Your task to perform on an android device: I want to share the Movie name of my favourite movie All about eve audio to my friend Naomi  Rousseau on her Gmail id naomi.rousseau@example.com
Image 0: 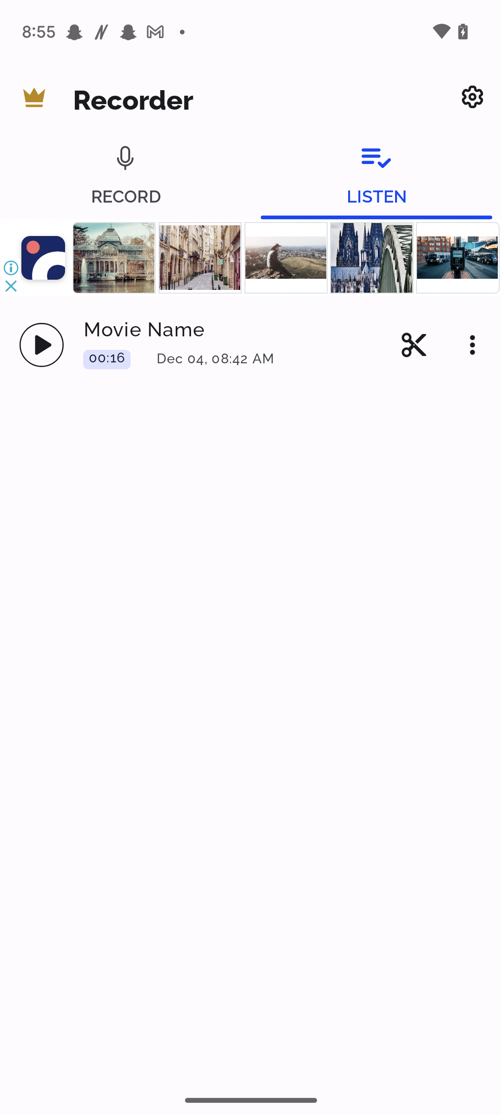
Click on the menu bar of Movie name recording 
Step 0: click (469, 338)
Image 1: 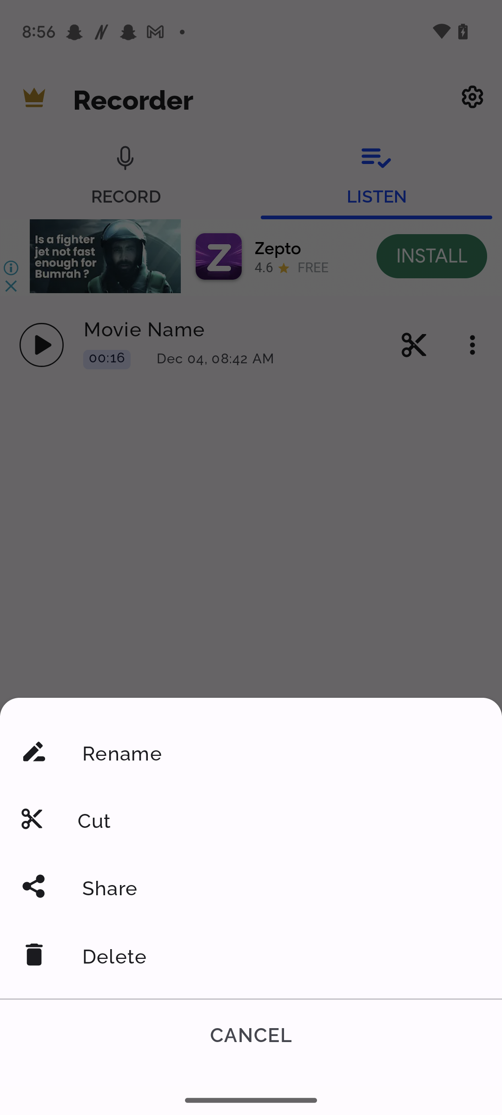
Click on the Share option
Step 1: click (251, 886)
Image 2: 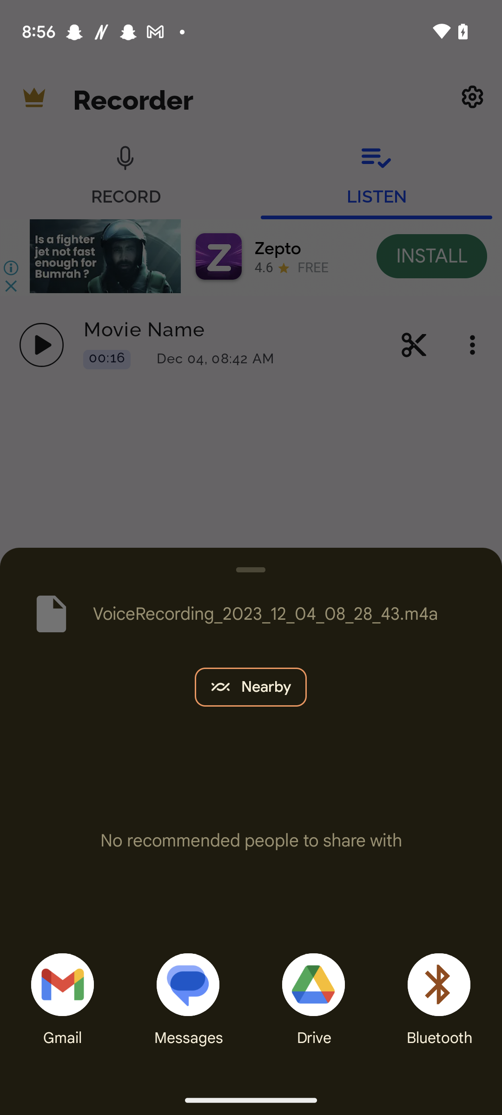
Click on the Gmail share button 
Step 2: click (53, 984)
Image 3: 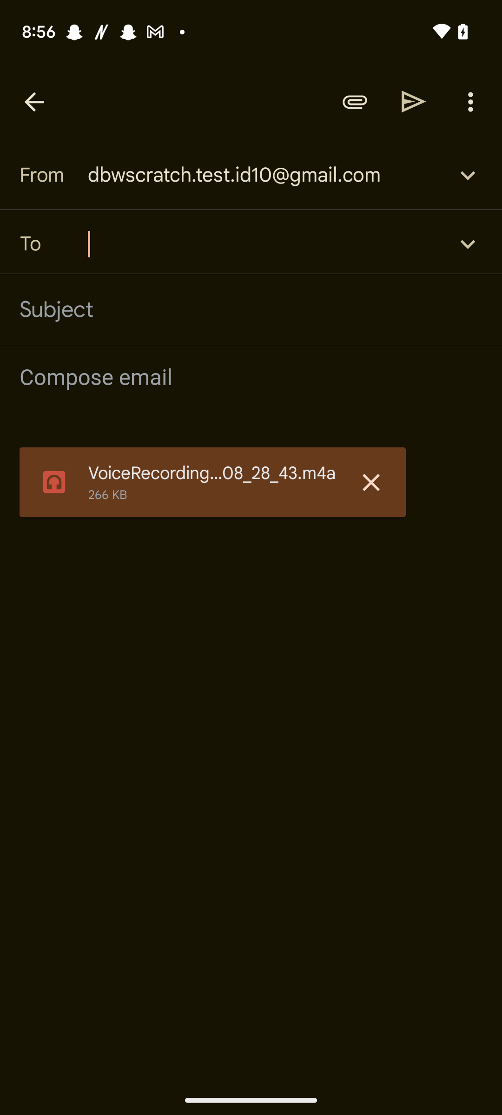
Type naomi.rousseau@example.com in To bar
Step 3: type "naomi.rousseau@example.com"
Image 4: 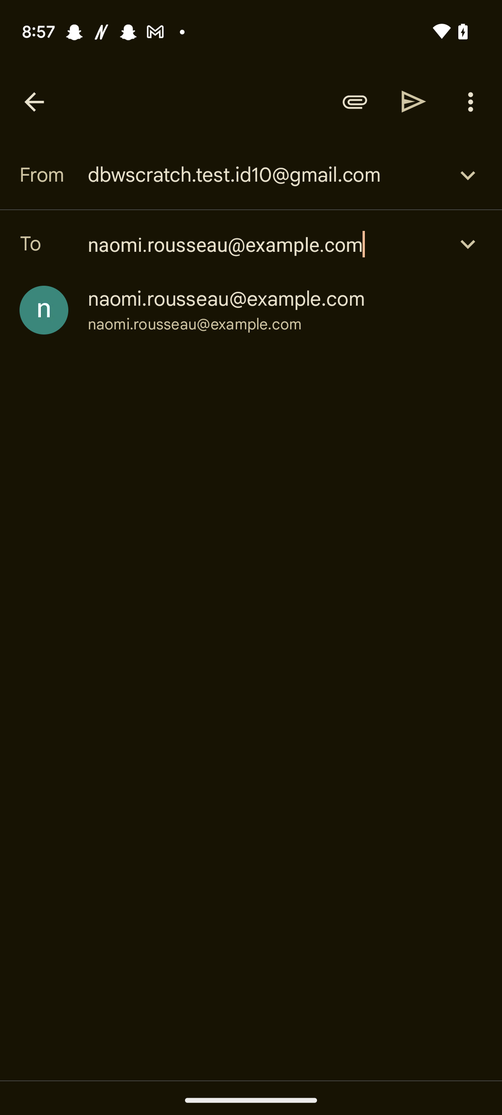
Click on the naomi.rousseau@example.com
Step 4: click (194, 324)
Image 5: 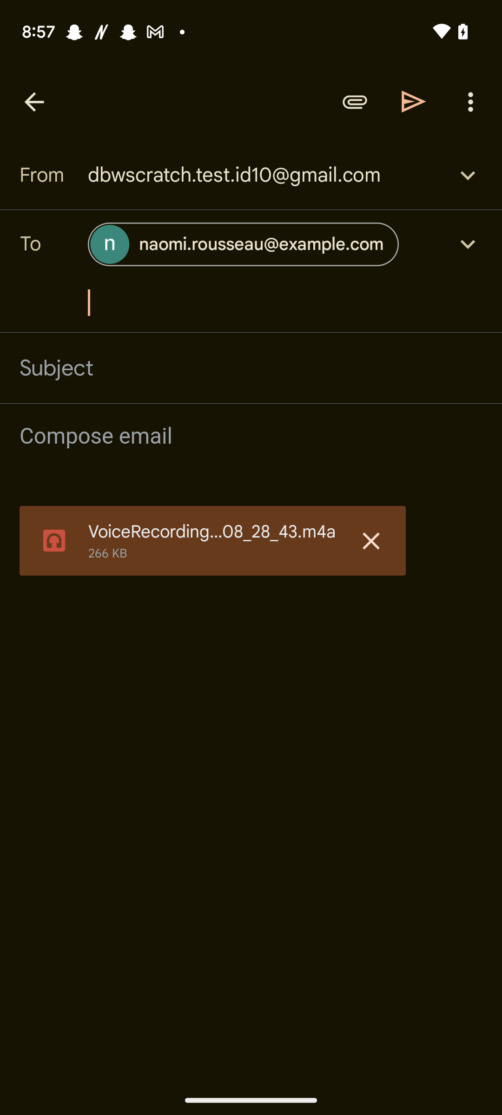
Click on the send icon 
Step 5: click (414, 101)